Your task to perform on an android device: I want to purchase the  Out from Levi's the perfect t-shirt in cream . I've fallen in love with the  Asos app I'm therefore adding it to my cart before making a decision.
Image 0: 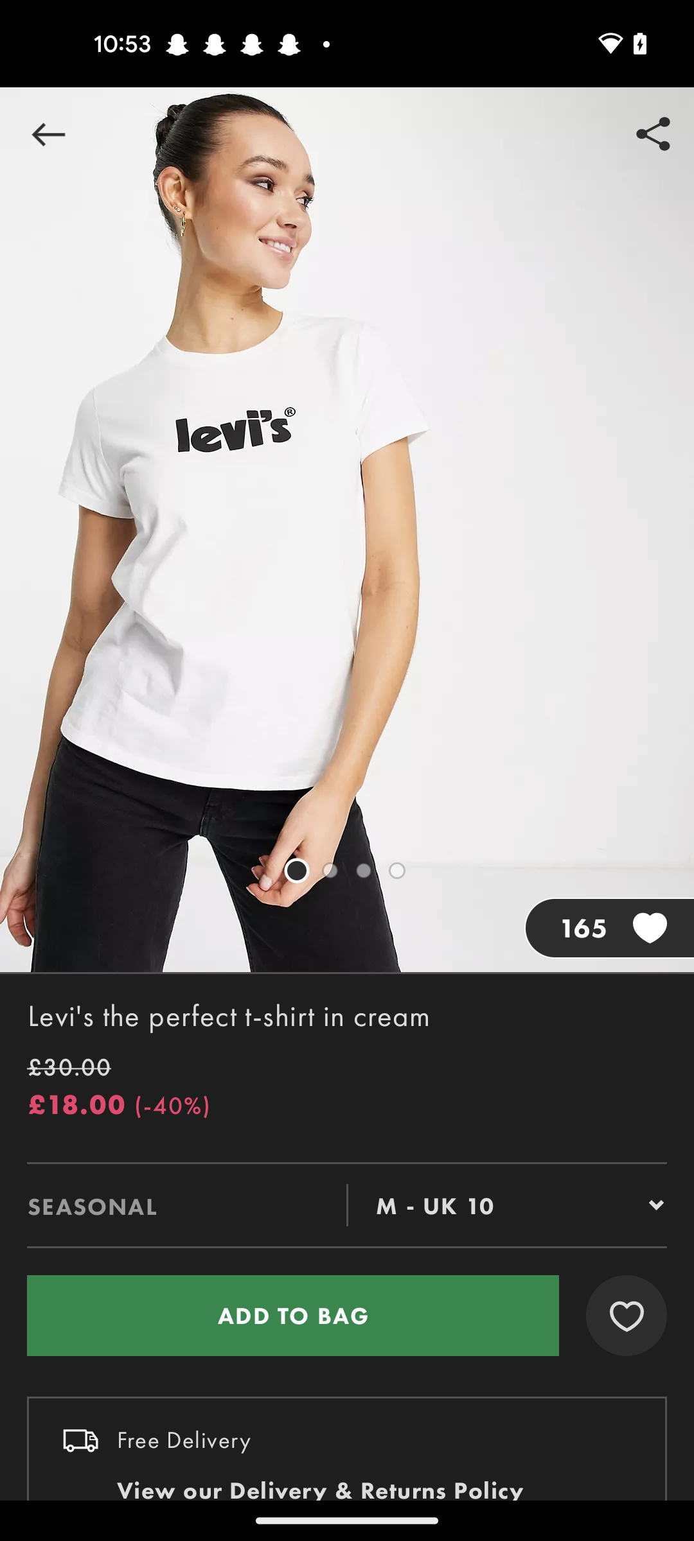
Click on the Add to bag tab of the screen 
Step 0: click (293, 1315)
Image 1: 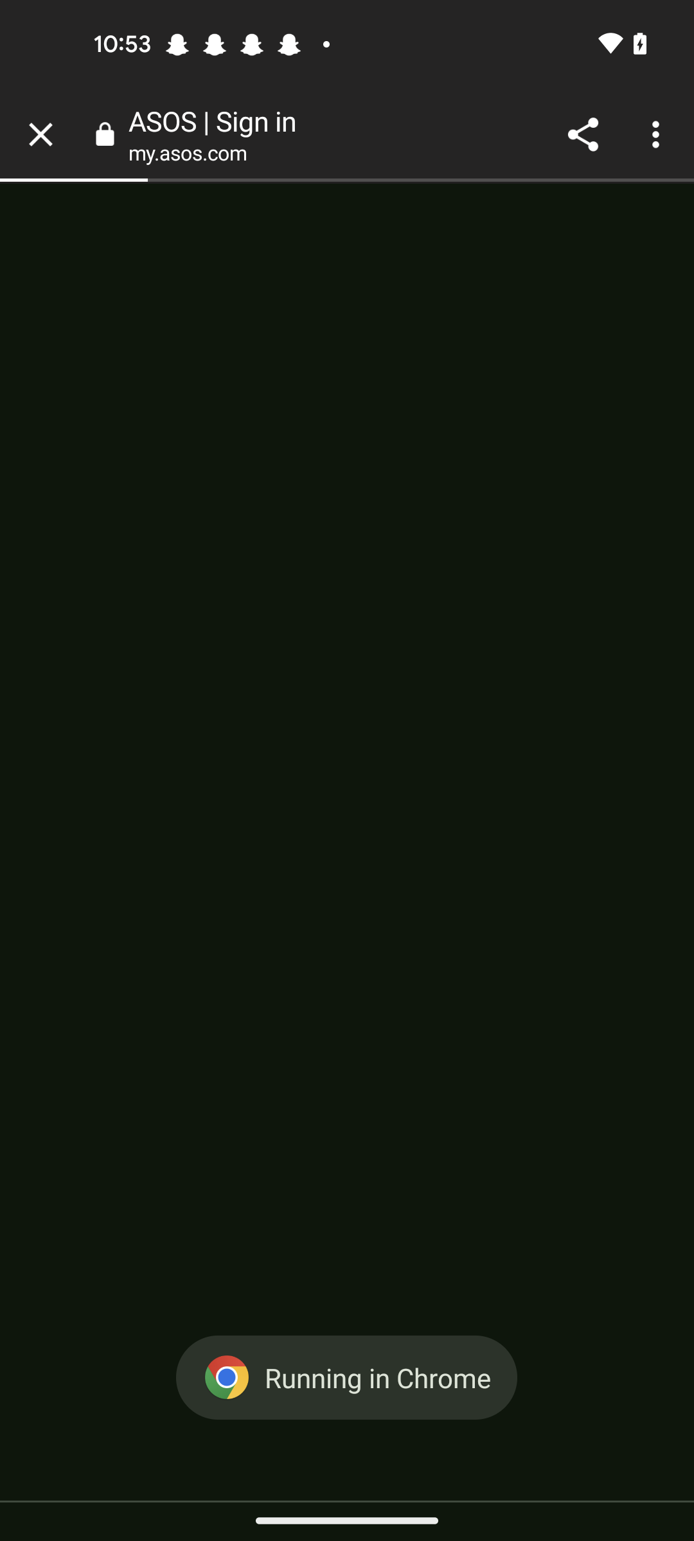
Click on the Add to bag tab of the screen 
Step 1: wait